Your task to perform on an android device: Show me the Nike Air force 1 ‘07 Fresh shoes on the Footshop app.
Image 0: 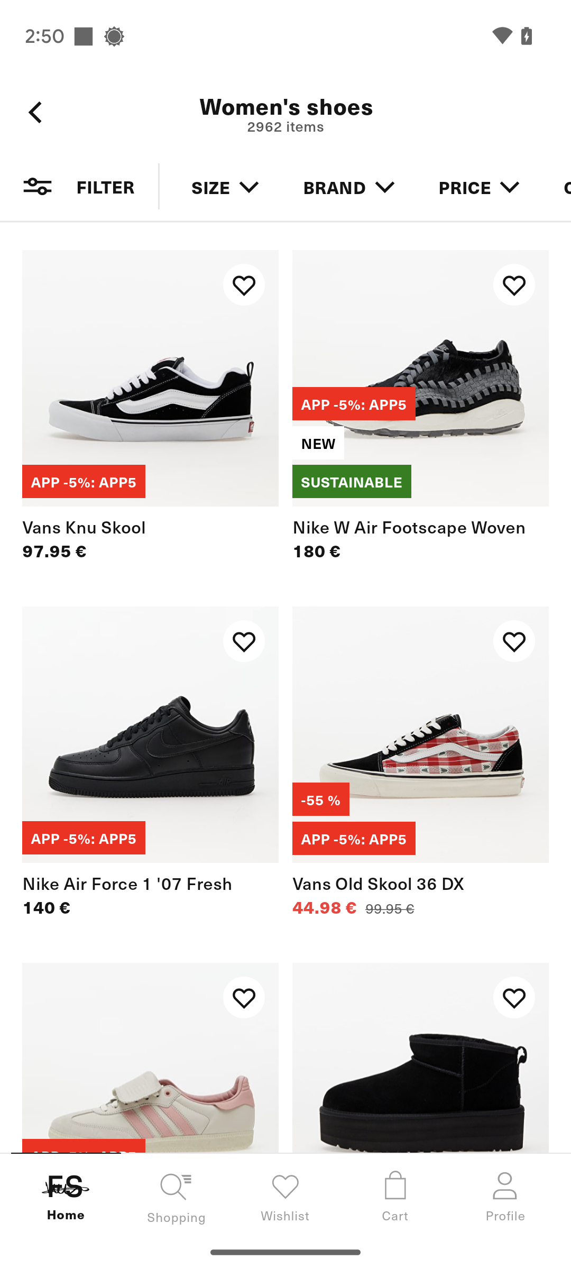
Click on the Nike Air force 1 ‘07 Fresh shoes.
Step 0: click (150, 773)
Image 1: 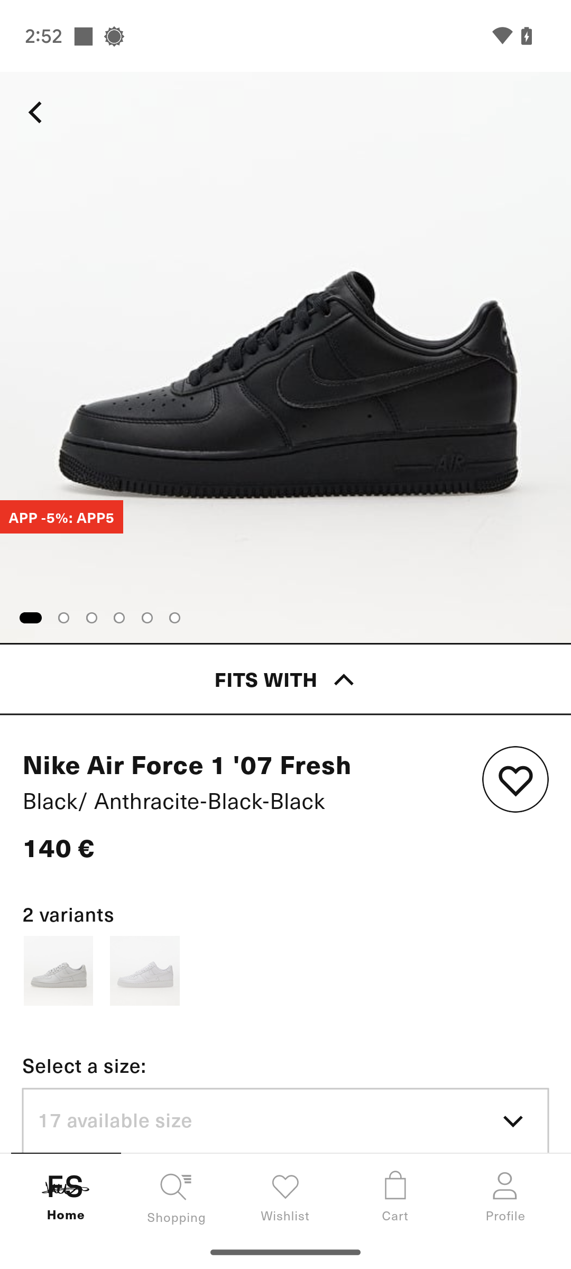
Scroll from right to left to view images.
Step 1: scroll right
Image 2: 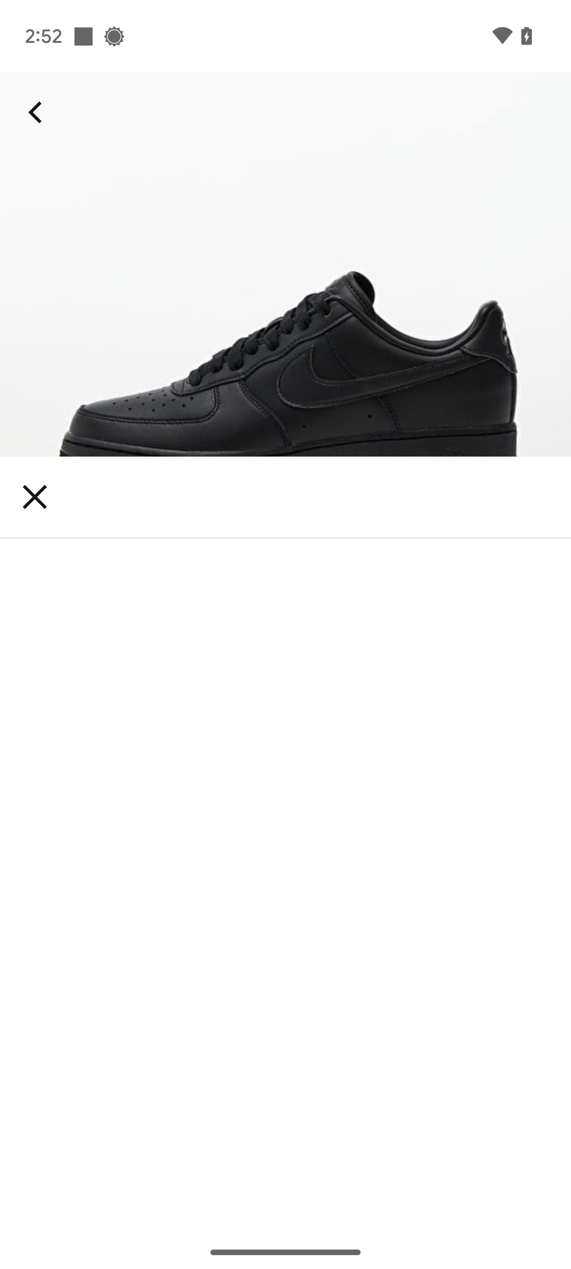
Scroll from right to left to view images.
Step 2: wait
Image 3: 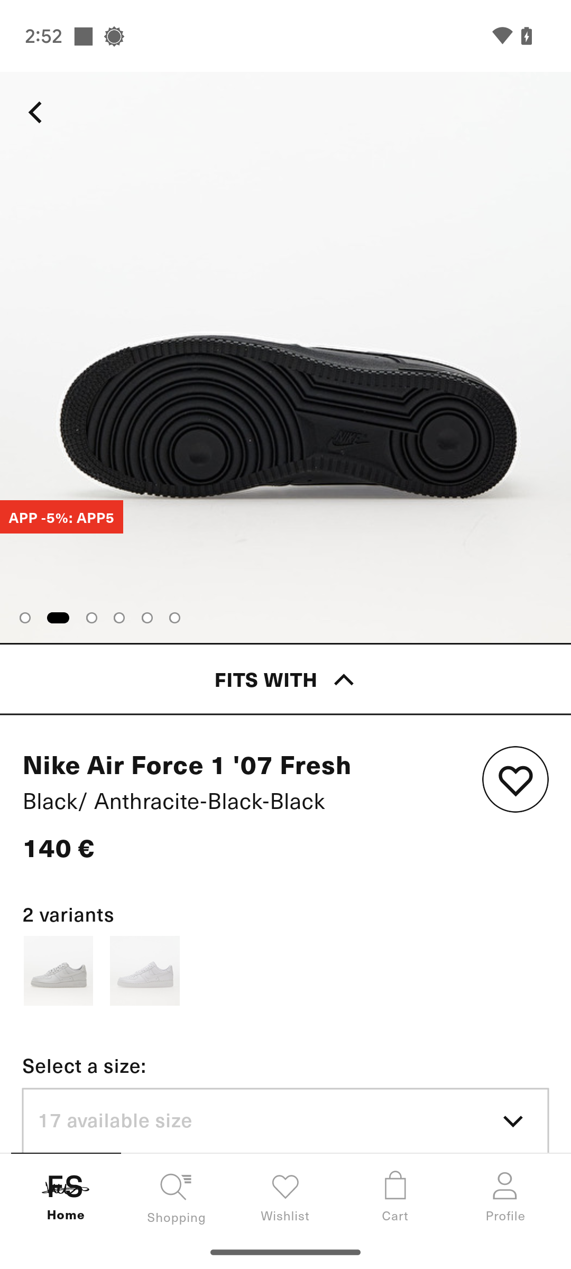
Scroll from right to left to view images.
Step 3: scroll right
Image 4: 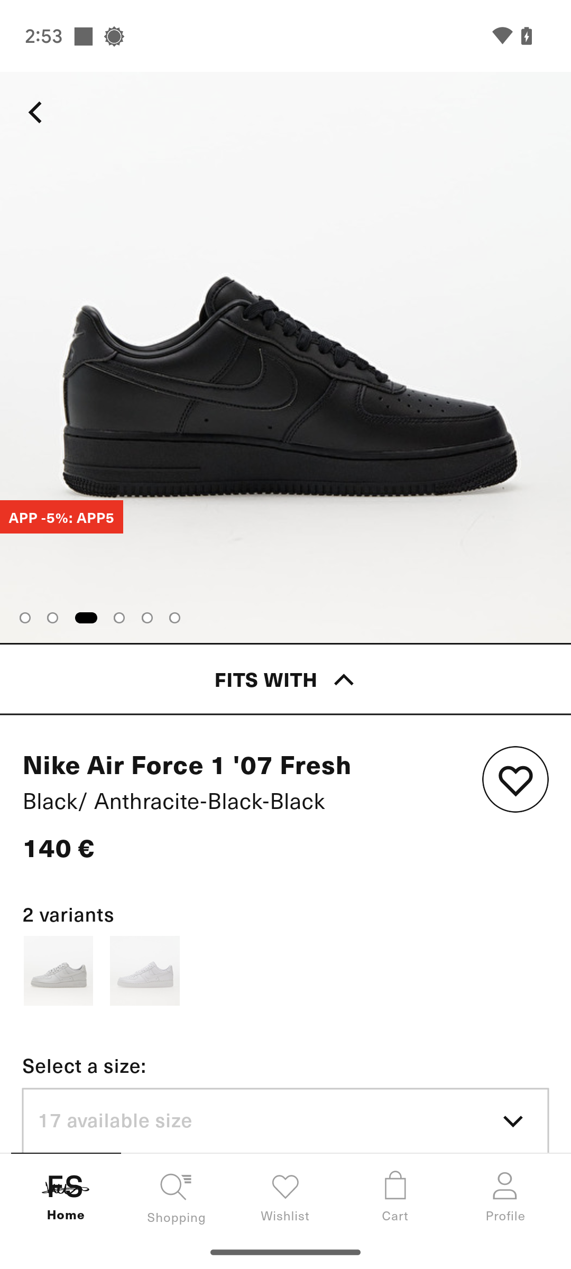
Scroll from right to left to view images.
Step 4: scroll right